Your task to perform on an android device: I'd like to chart my progress in studying French up to this point. 
Image 0: 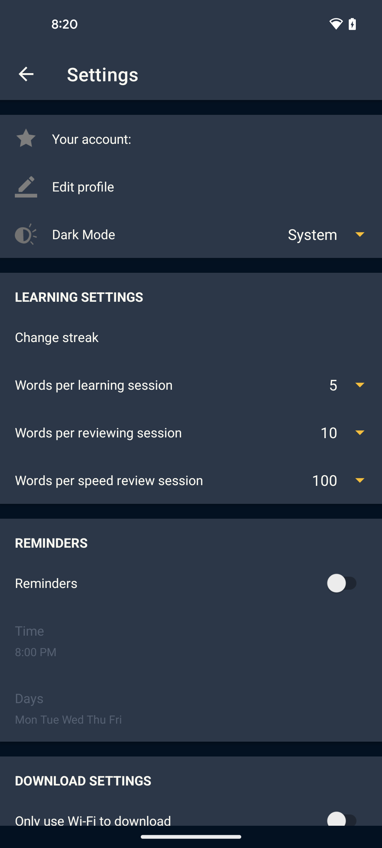
go back
Step 0: press back button
Image 1: 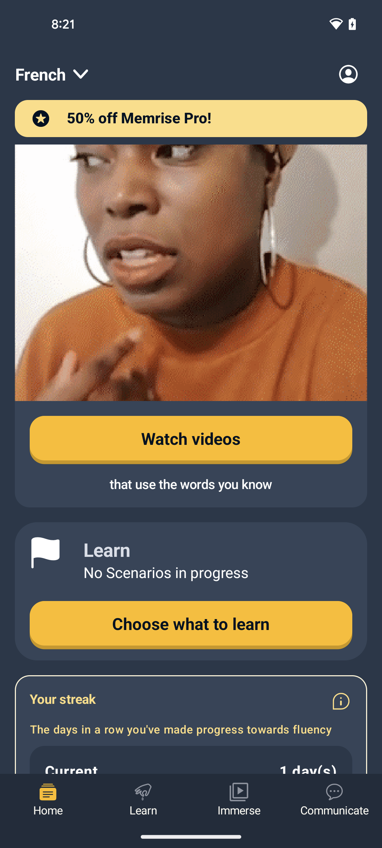
click on the learn tab at the bottom of the screen
Step 1: click (143, 792)
Image 2: 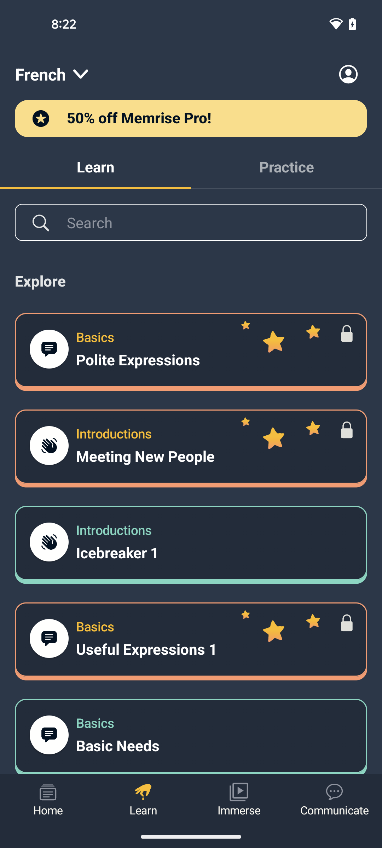
click on the lesson Basic
Step 2: click (115, 342)